Your task to perform on an android device: In the Recorder app, I want to add the title to the first recording as Thoughts of the day. 
Image 0: 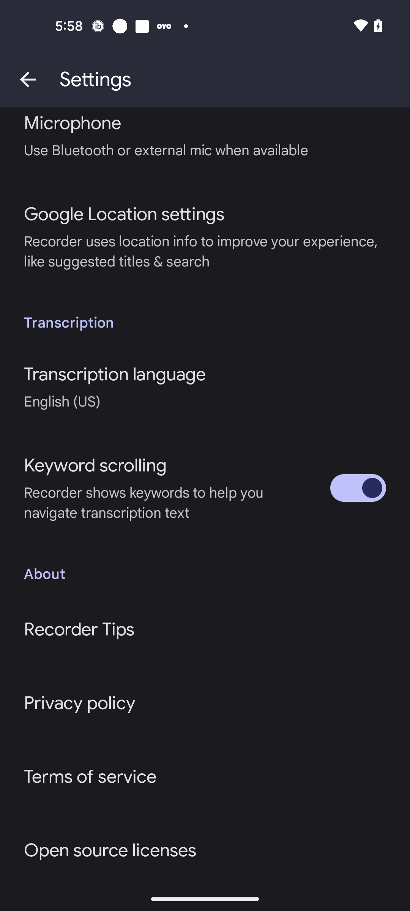
Go back to the previous page
Step 0: press back button
Image 1: 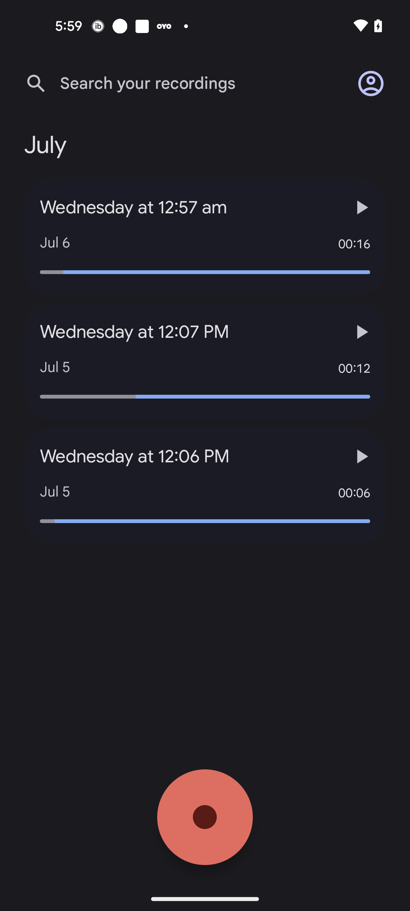
Open the first recording 
Step 1: click (189, 207)
Image 2: 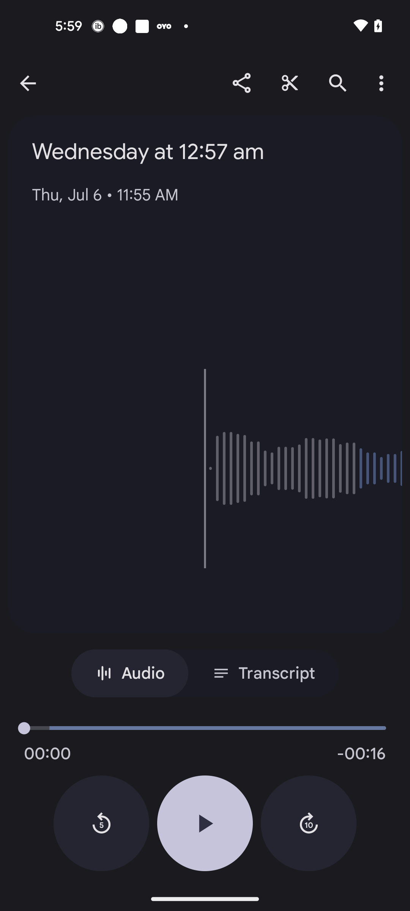
Click on the Three Dots icon
Step 2: click (386, 83)
Image 3: 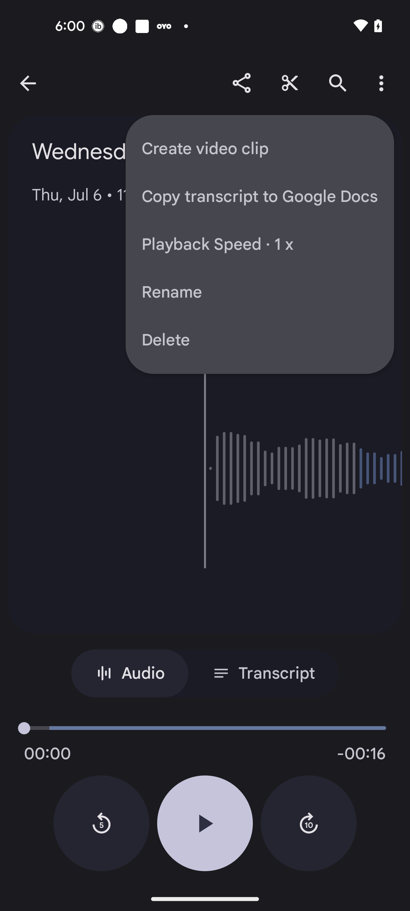
Click on the Rename option
Step 3: click (260, 292)
Image 4: 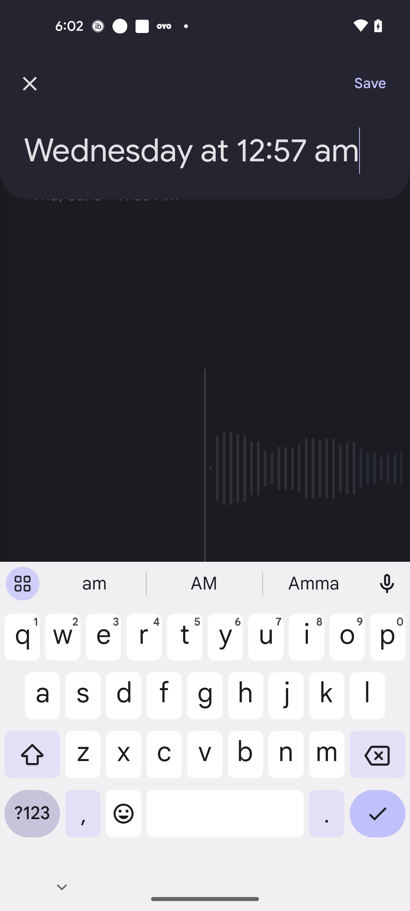
Add the Title as Thoughts of the day
Step 4: type "Thoughts of the day"
Image 5: 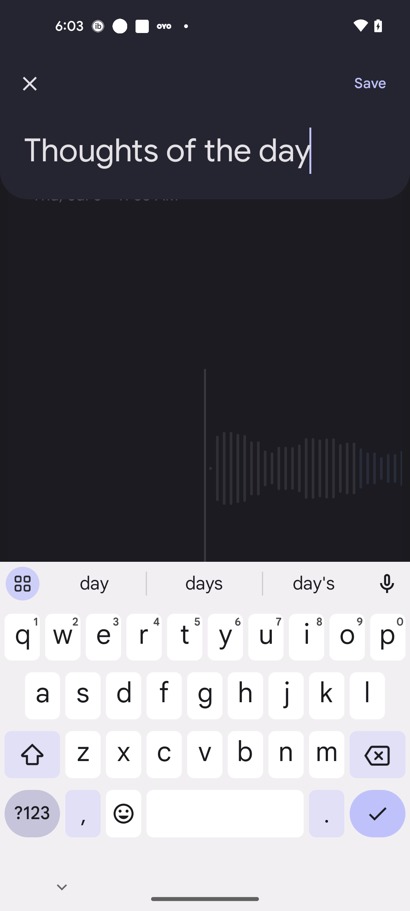
Click on the save option
Step 5: click (362, 83)